Your task to perform on an android device: In the Headspace app , track the progress of your meditation.
Image 0: 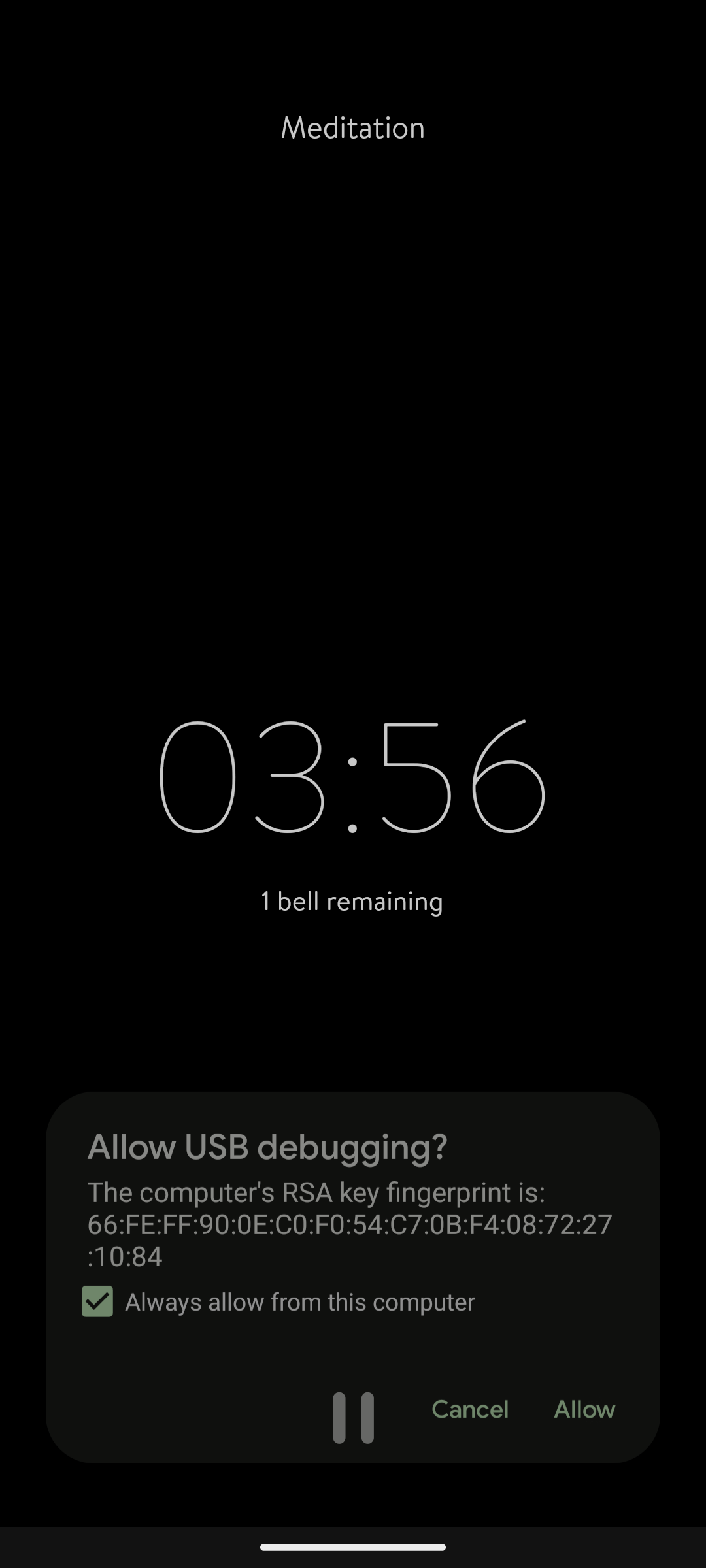
Open the Headspace app
Step 0: open app "Headspace"
Image 1: 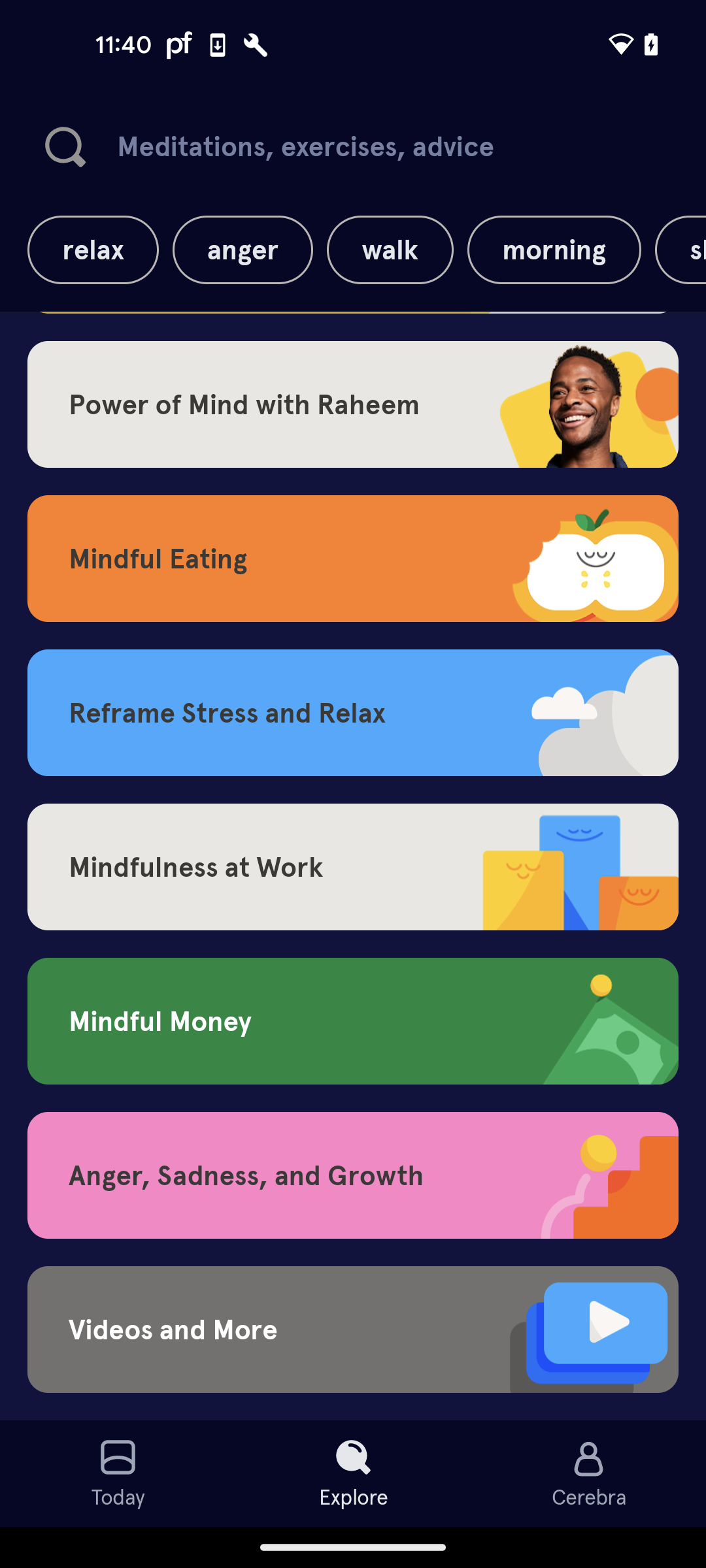
Go to the today section
Step 1: click (125, 1470)
Image 2: 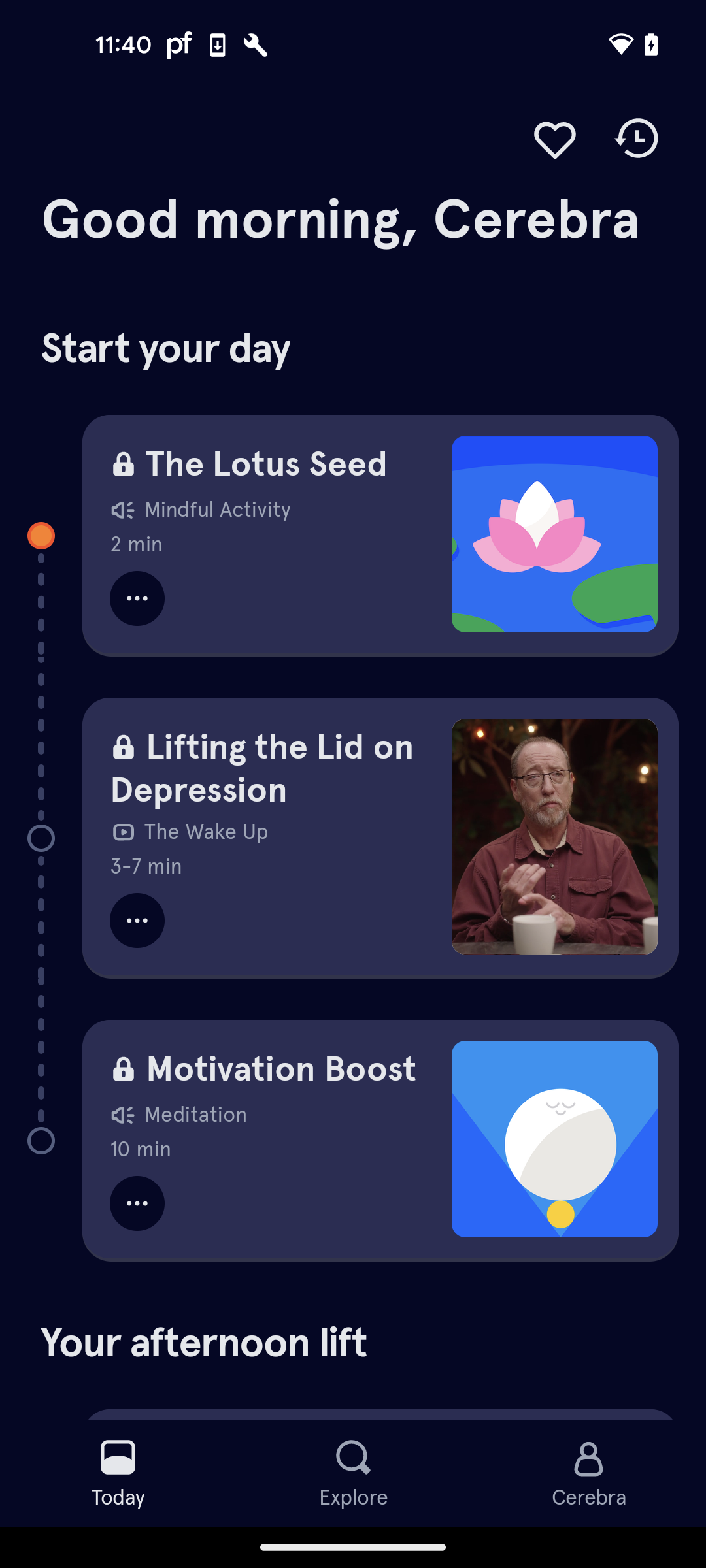
Click on the history icon at the top right corner of the screen
Step 2: click (637, 139)